Your task to perform on an android device: Create a playlist of my favorite music videos that are related to my favorite music stars on the YouTube app.
Image 0: 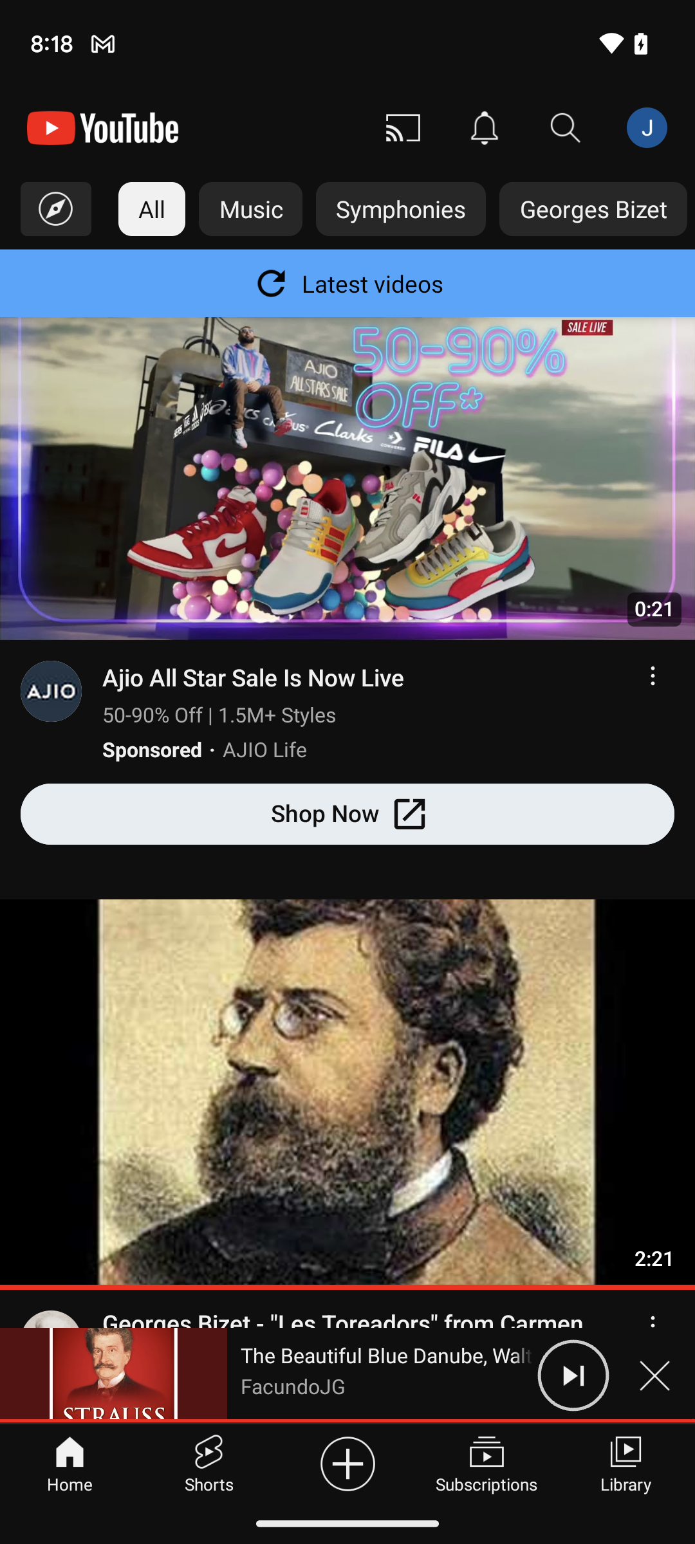
Tap on the library present at the bottom right corner of the screen.
Step 0: click (625, 1462)
Image 1: 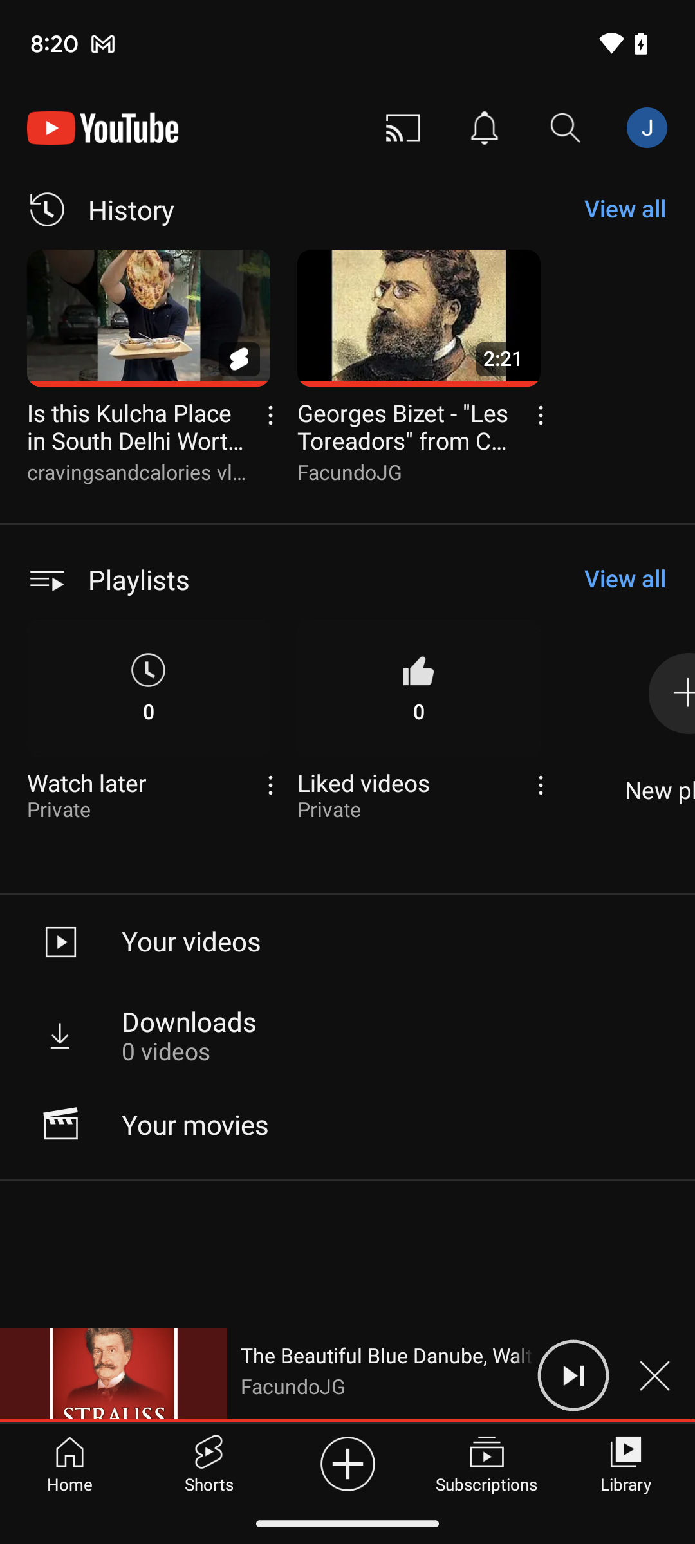
Tap on the playlist present on the screen.
Step 1: click (347, 579)
Image 2: 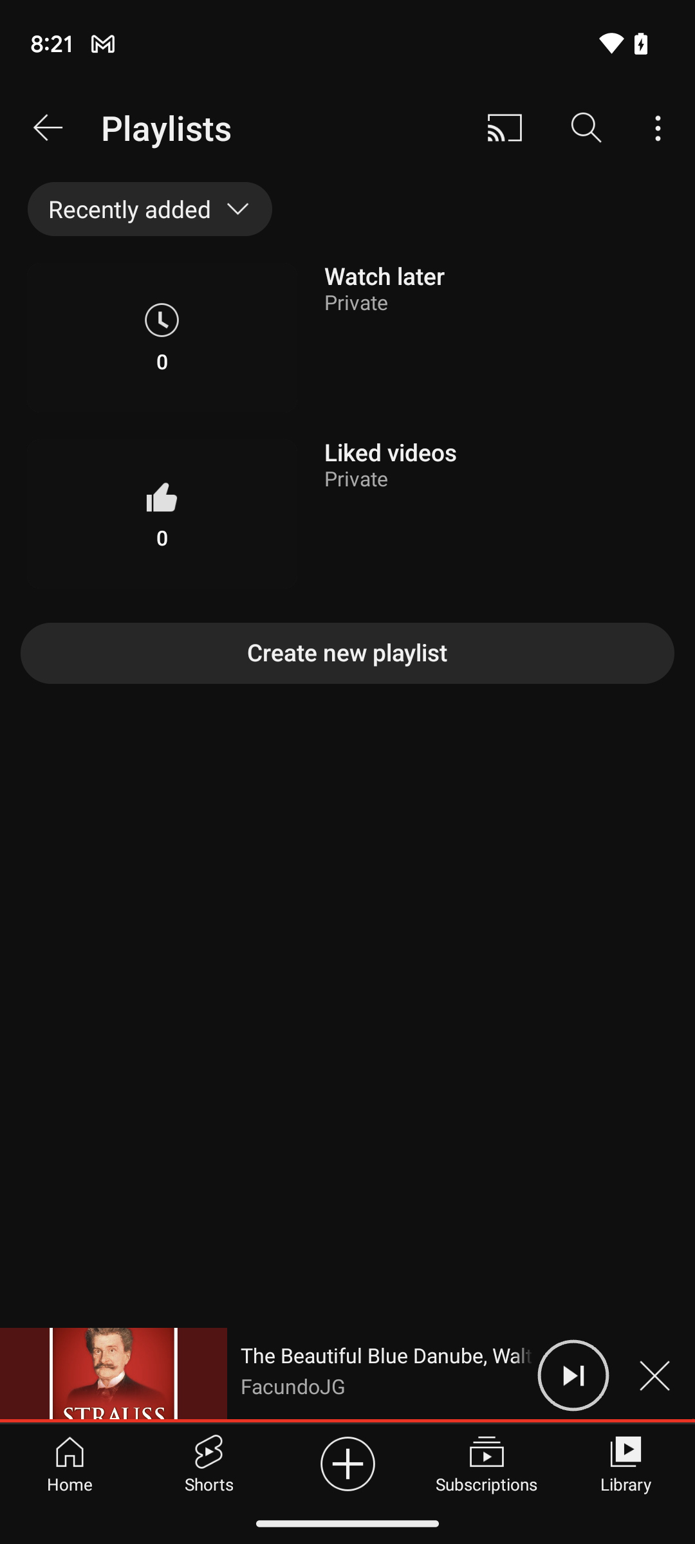
Click on the Create New Playlist present on the screen.
Step 2: click (347, 653)
Image 3: 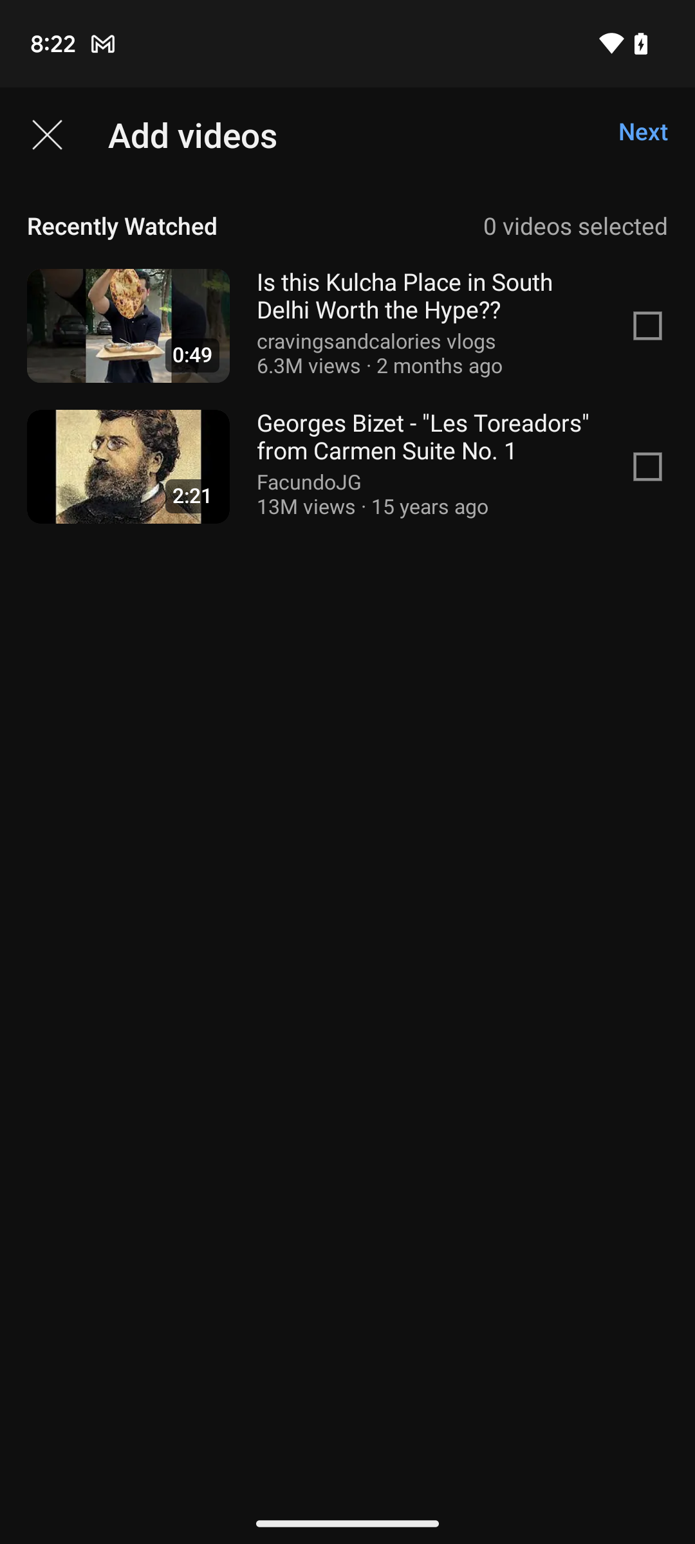
Click on the videos present on the screen to add them to the playlist.
Step 3: wait
Image 5: 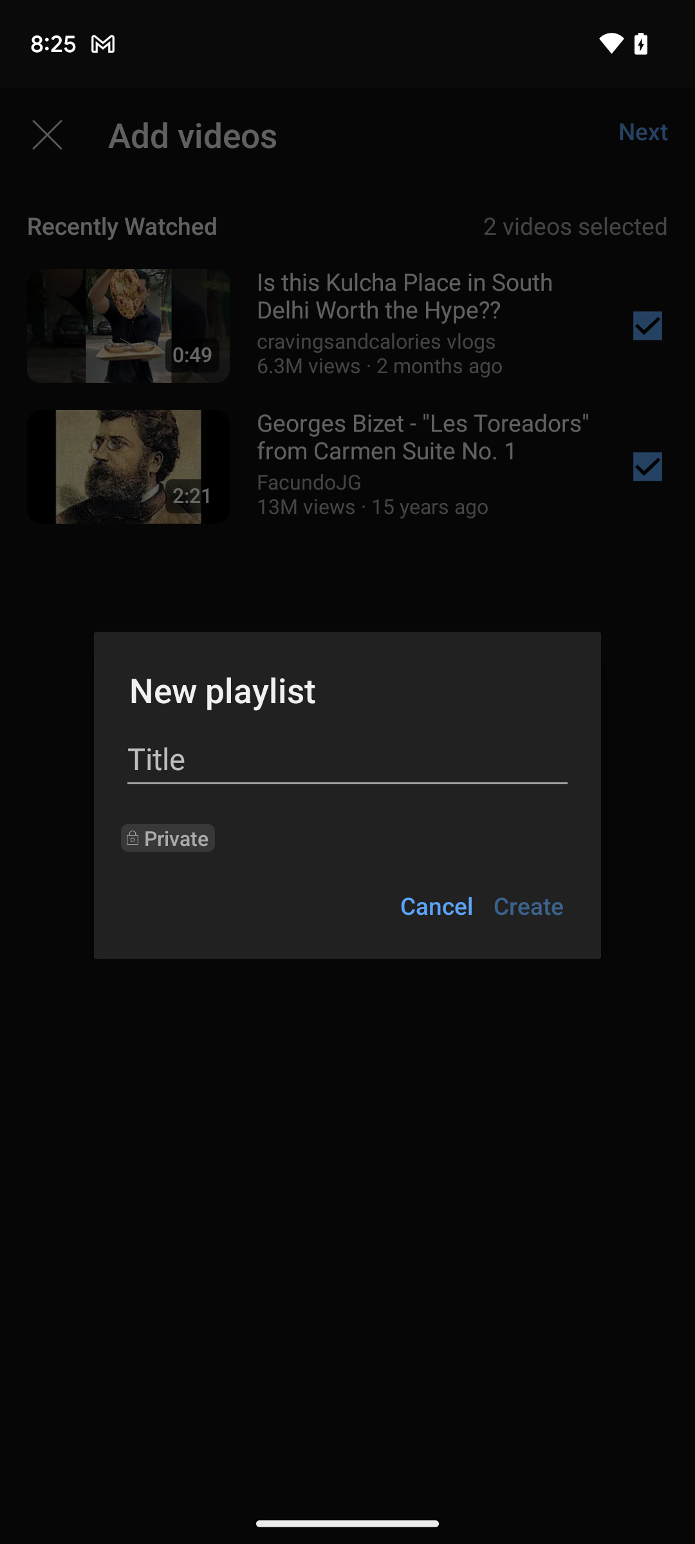
Tap on the title to give the title name.
Step 5: click (347, 759)
Image 6: 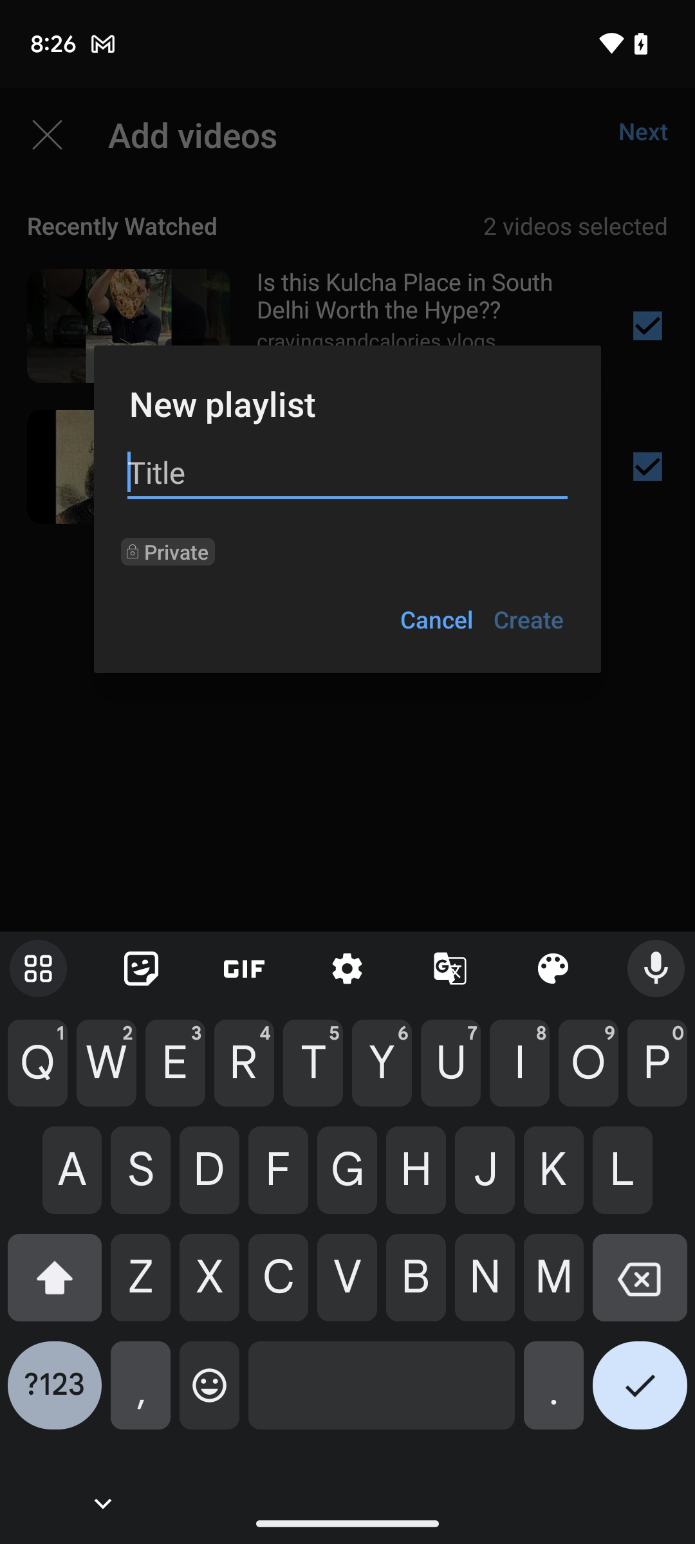
Give me the title of my music.
Step 6: type "My music"
Image 7: 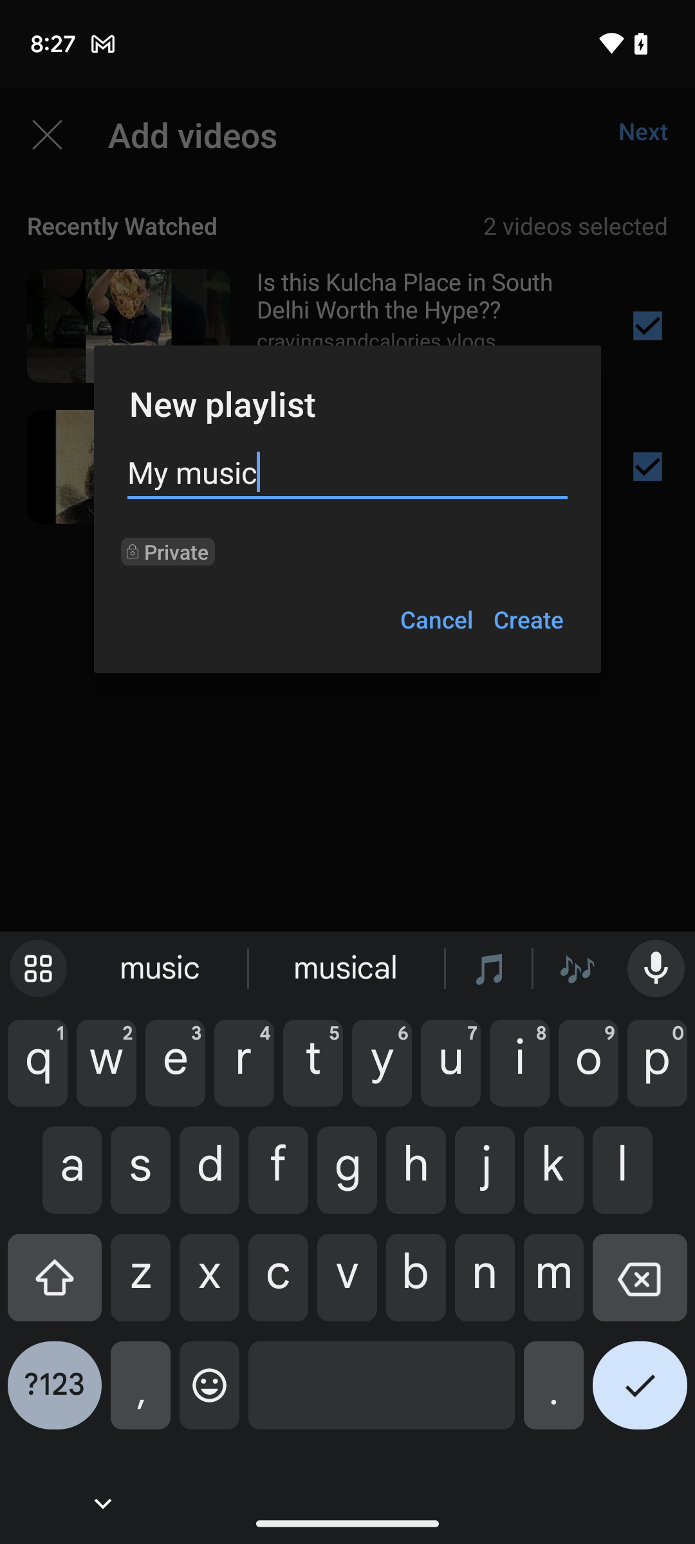
Tap on the tickmark present on the bottom right corner of the screen.
Step 7: click (640, 1395)